Your task to perform on an android device: Use the Alibaba.com app to get the product details for the 48V cordless drill set.
Image 0: 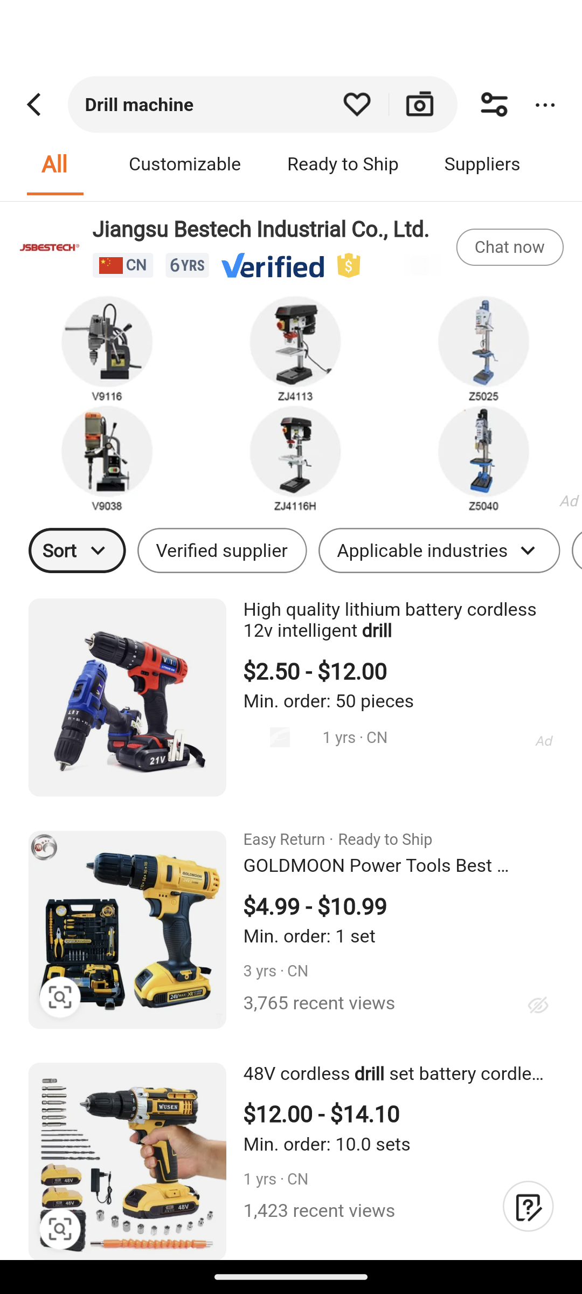
Click on the 48V cordless drill set
Step 0: click (279, 1118)
Image 1: 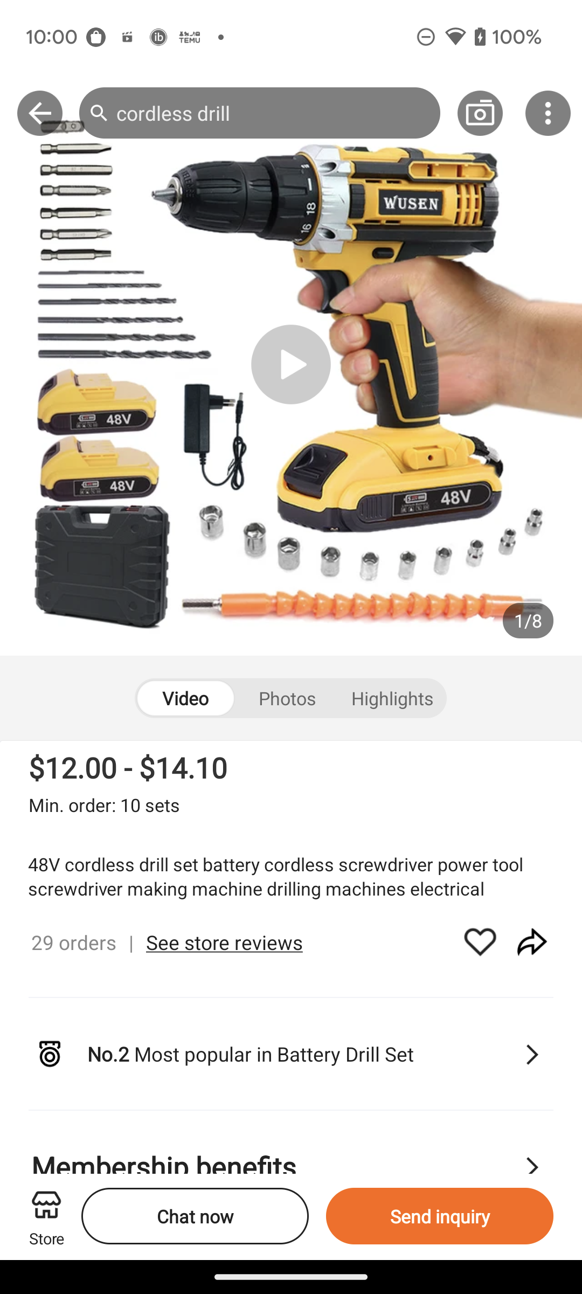
swipe up for details
Step 1: scroll down
Image 2: 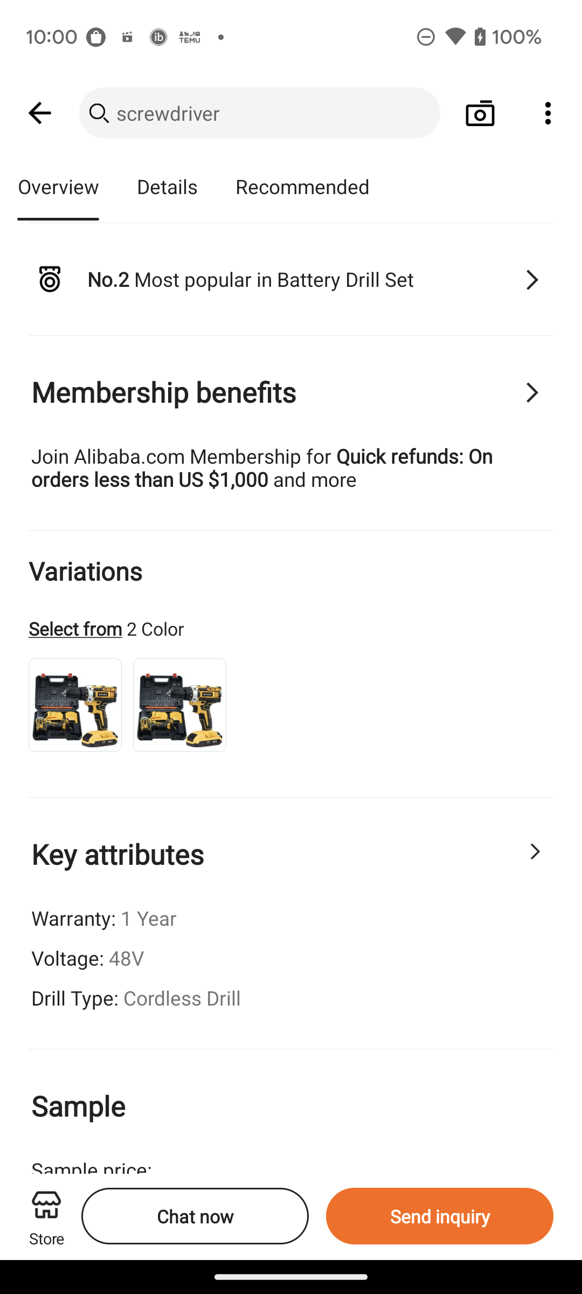
Click on Key attributes
Step 2: click (275, 854)
Image 3: 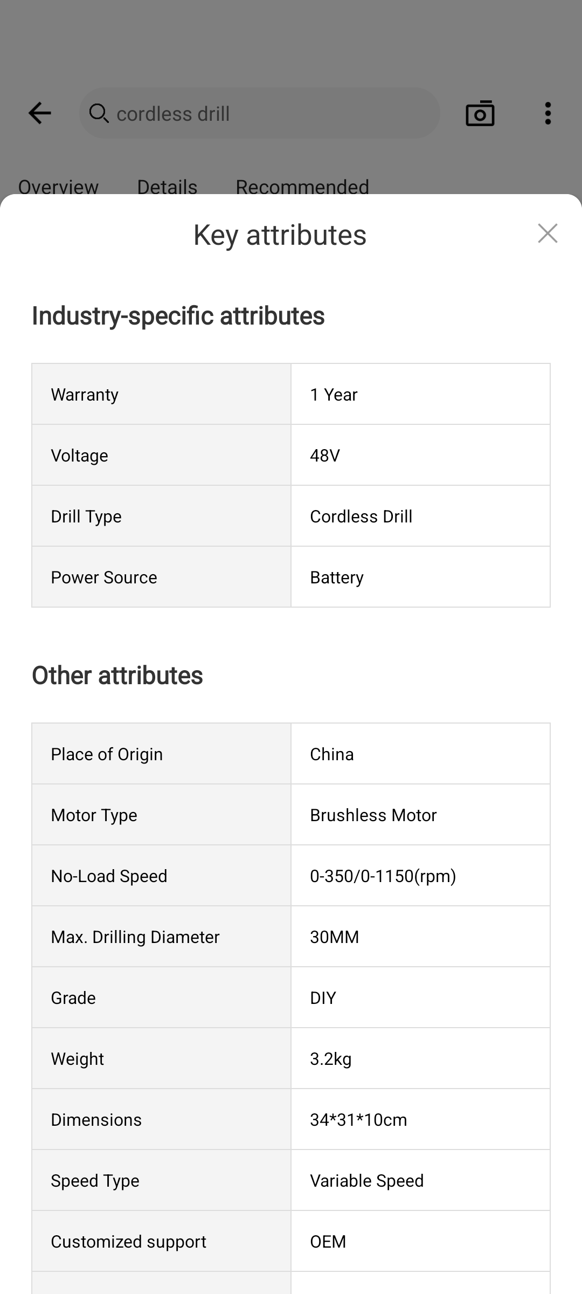
swipe up to view details
Step 3: scroll down